Your task to perform on an android device: I want to buy a pair of shoes from adidas brand, so search for the shoes for me from adidas brand in the Footshop app.
Image 0: 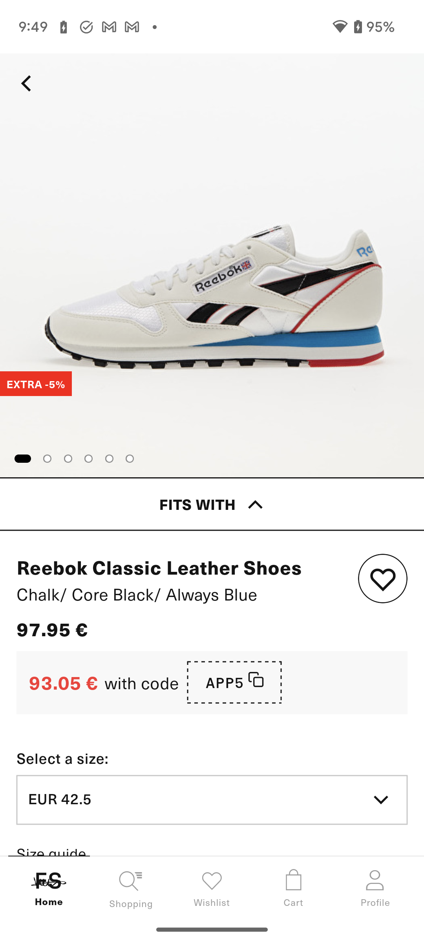
Go back to the previous page to view the shop by brand option.
Step 0: press back button
Image 1: 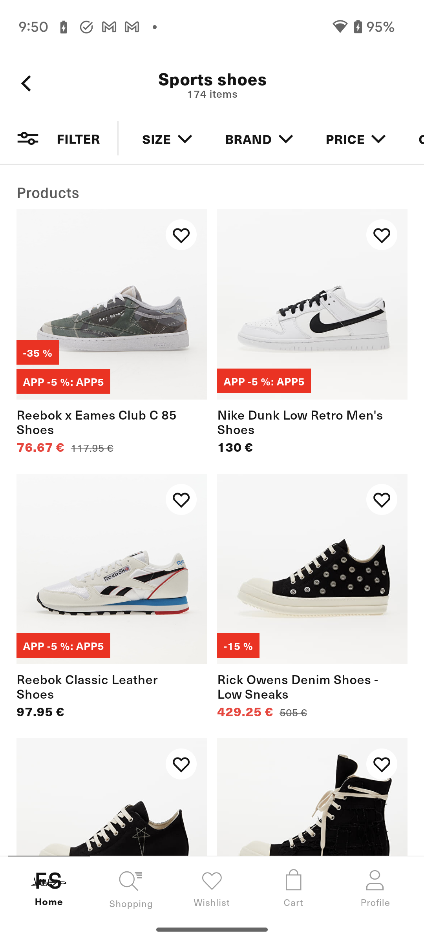
Go back to the previous page to view the shop by brand option.
Step 1: press back button
Image 2: 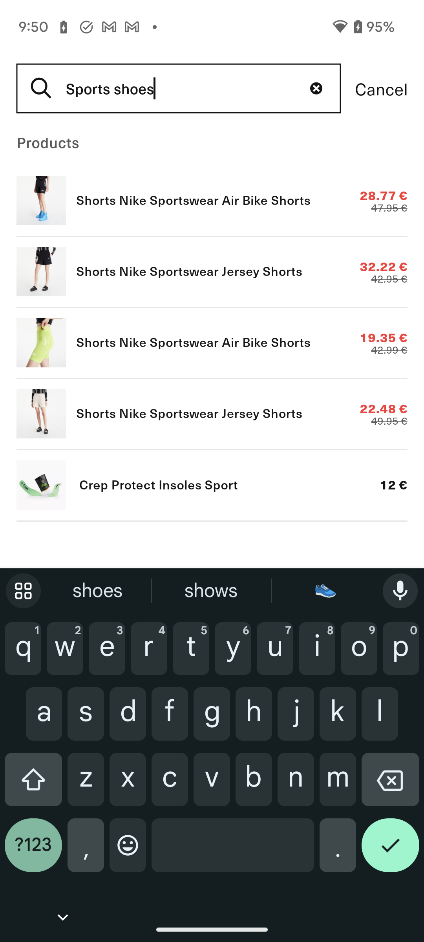
Go back to the previous page to view the shop by brand option.
Step 2: press back button
Image 3: 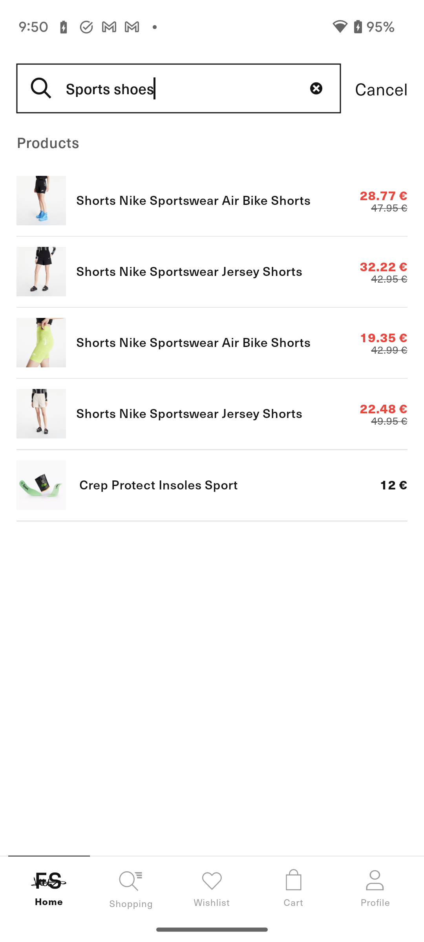
Go back to the previous page to view the shop by brand option.
Step 3: press back button
Image 5: 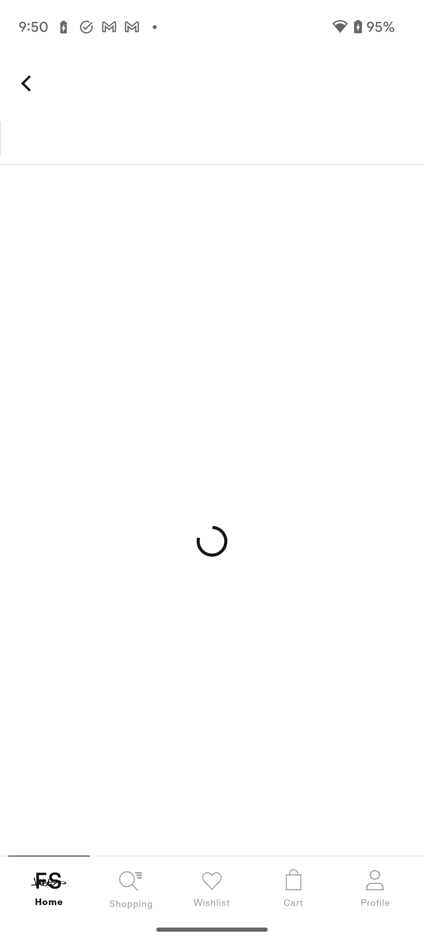
Click on the adidas icon to view the shoes from adidas brand.
Step 5: wait